Your task to perform on an android device: Open the Khan academy app and check for help and support
Image 0: 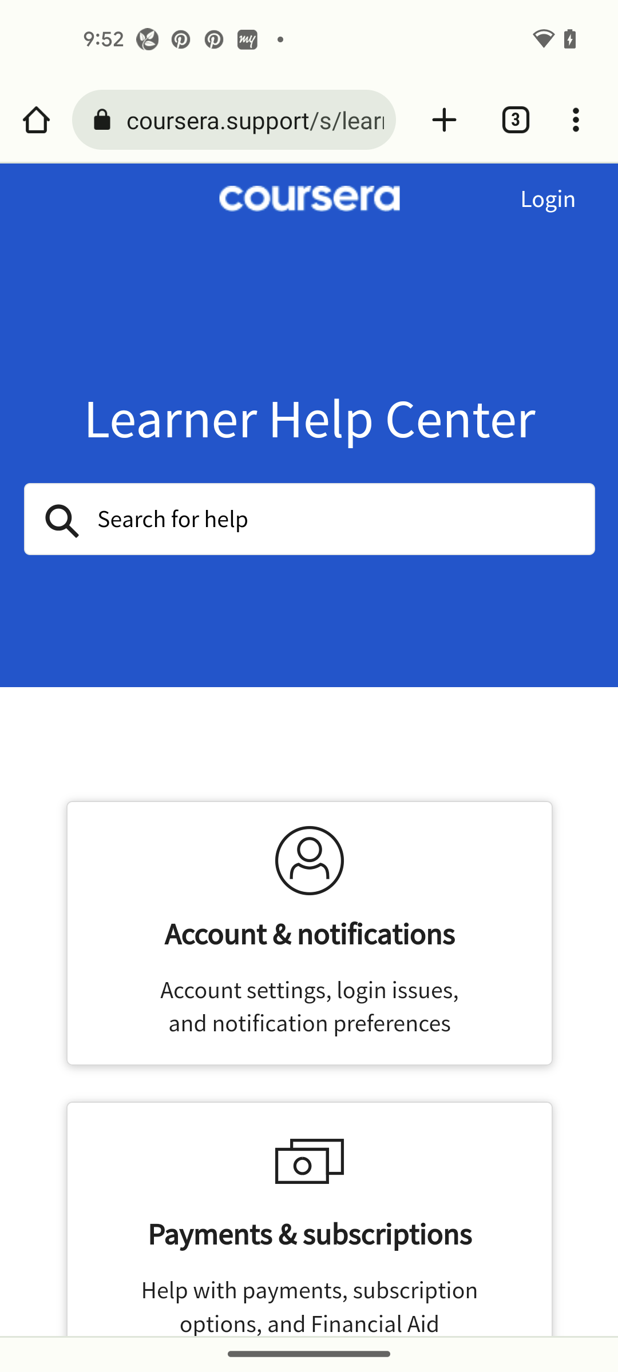
Open khan academy app
Step 0: open app "Khan Academy"
Image 1: 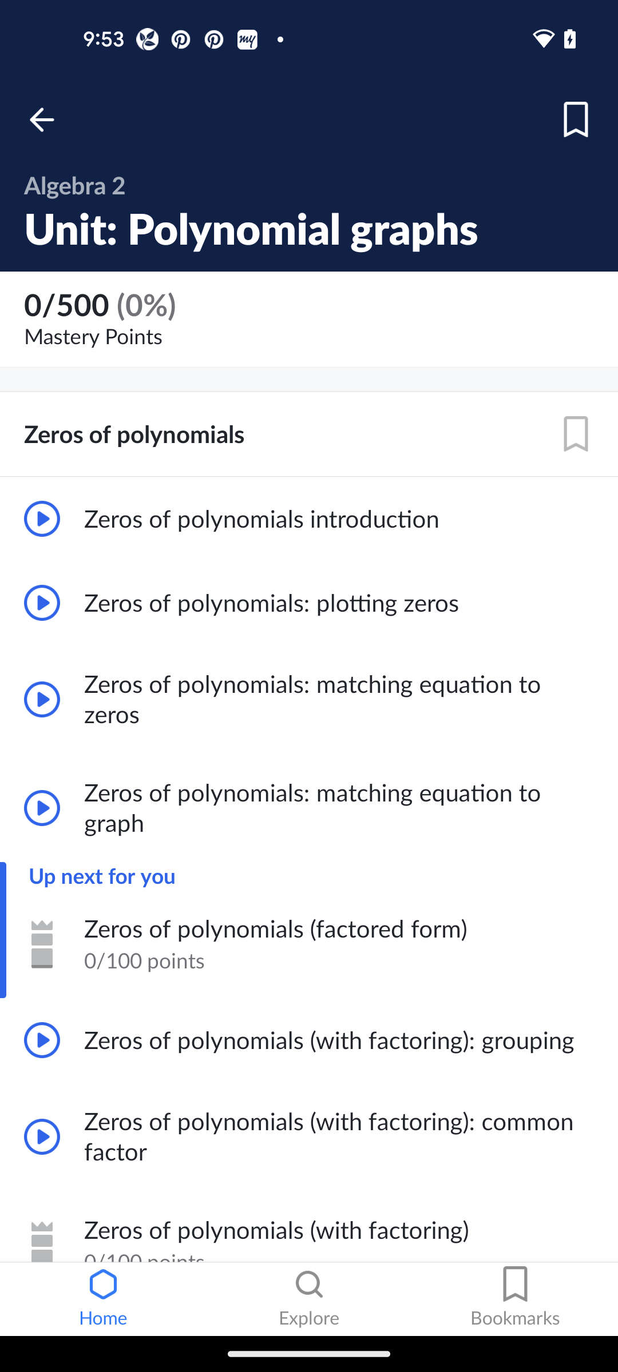
go back to home page
Step 1: press back button
Image 2: 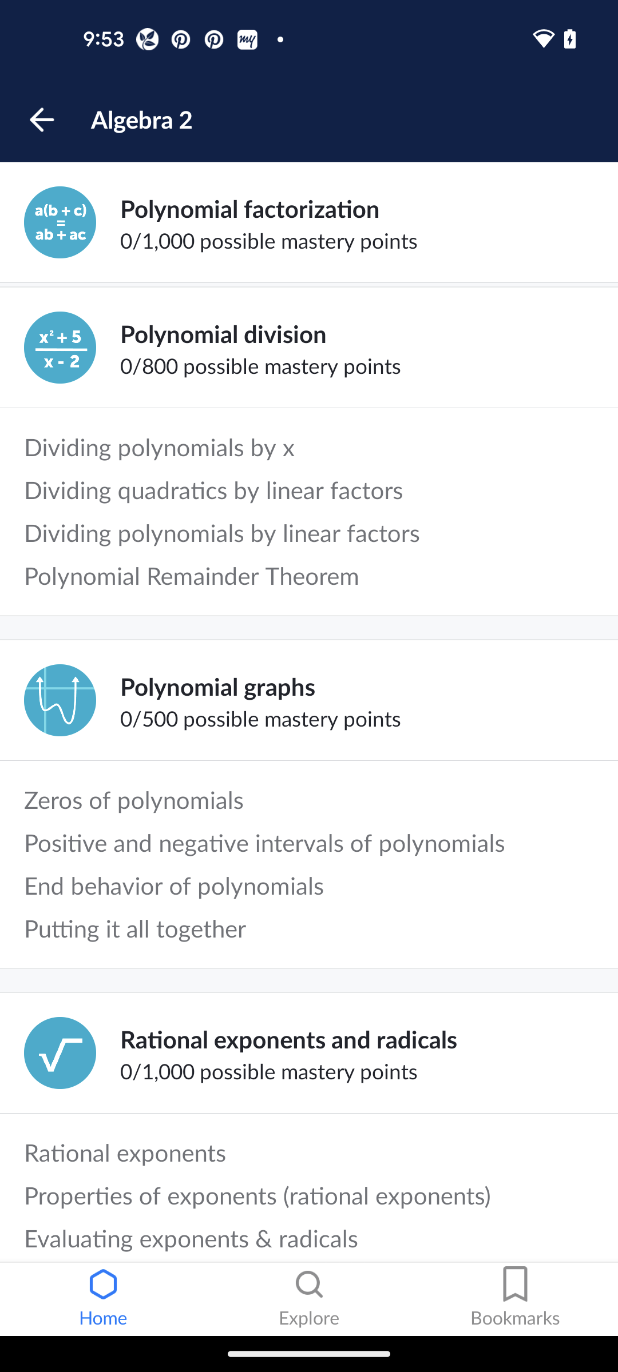
go back to home page
Step 2: press back button
Image 3: 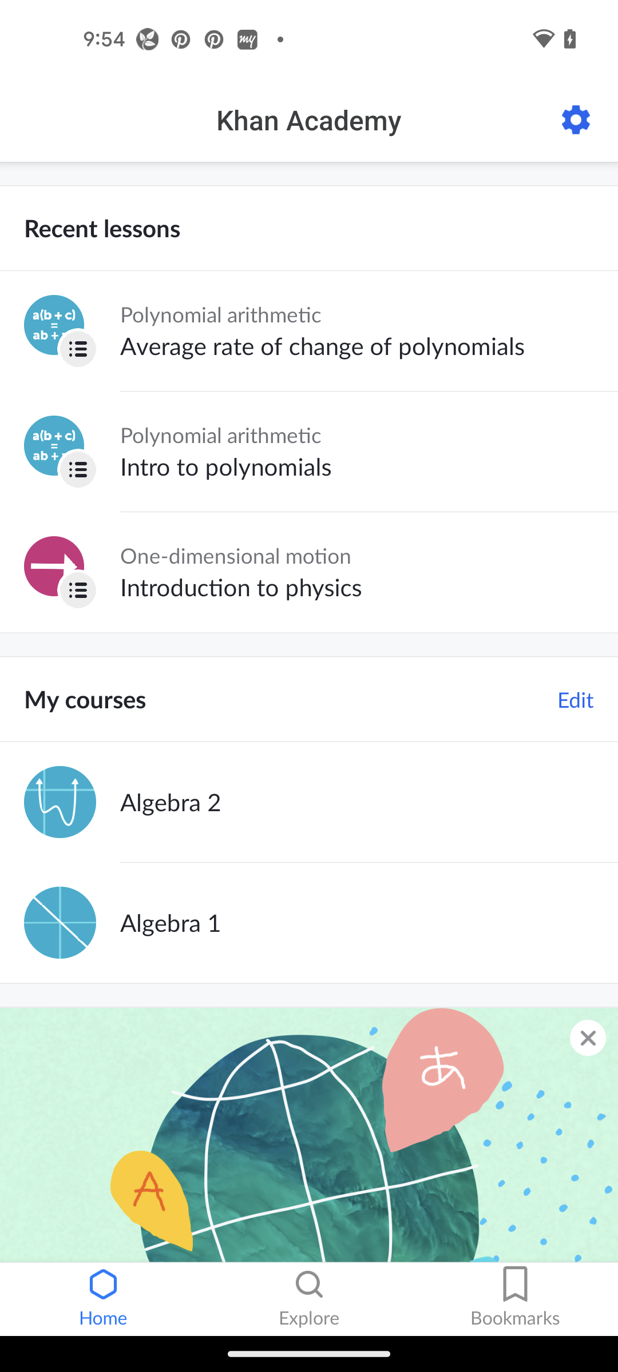
click on setting icon
Step 3: click (576, 119)
Image 4: 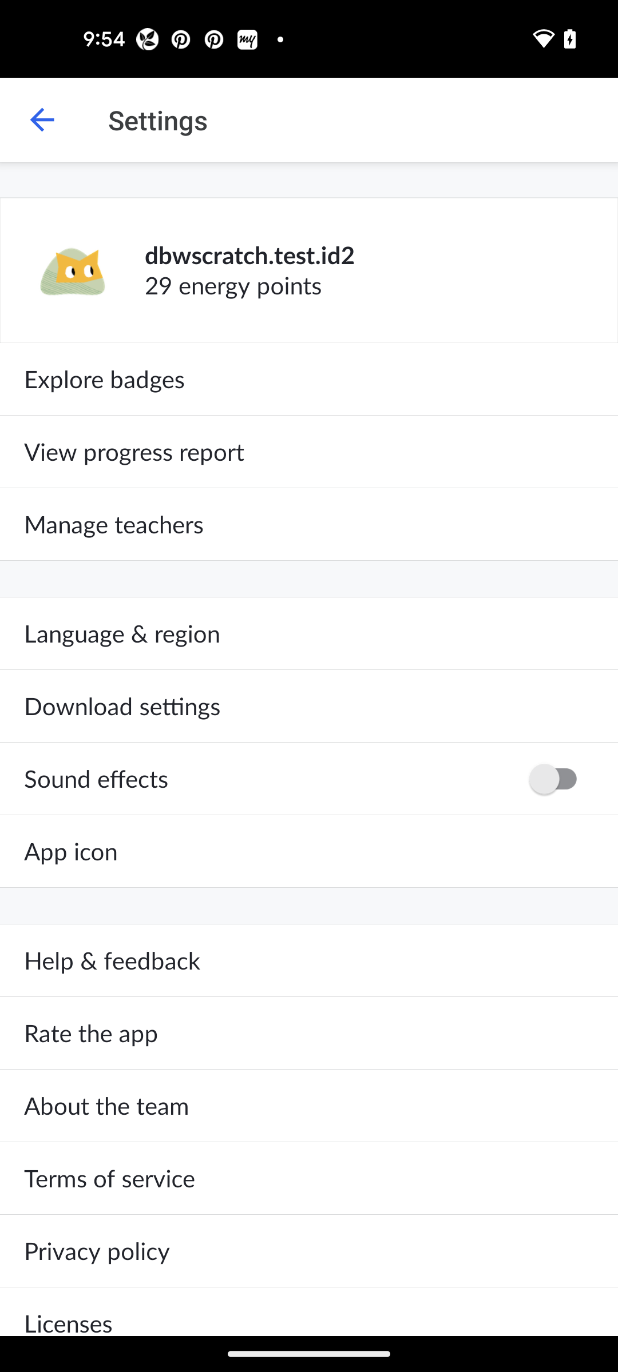
click on help & feedback option
Step 4: click (296, 960)
Image 5: 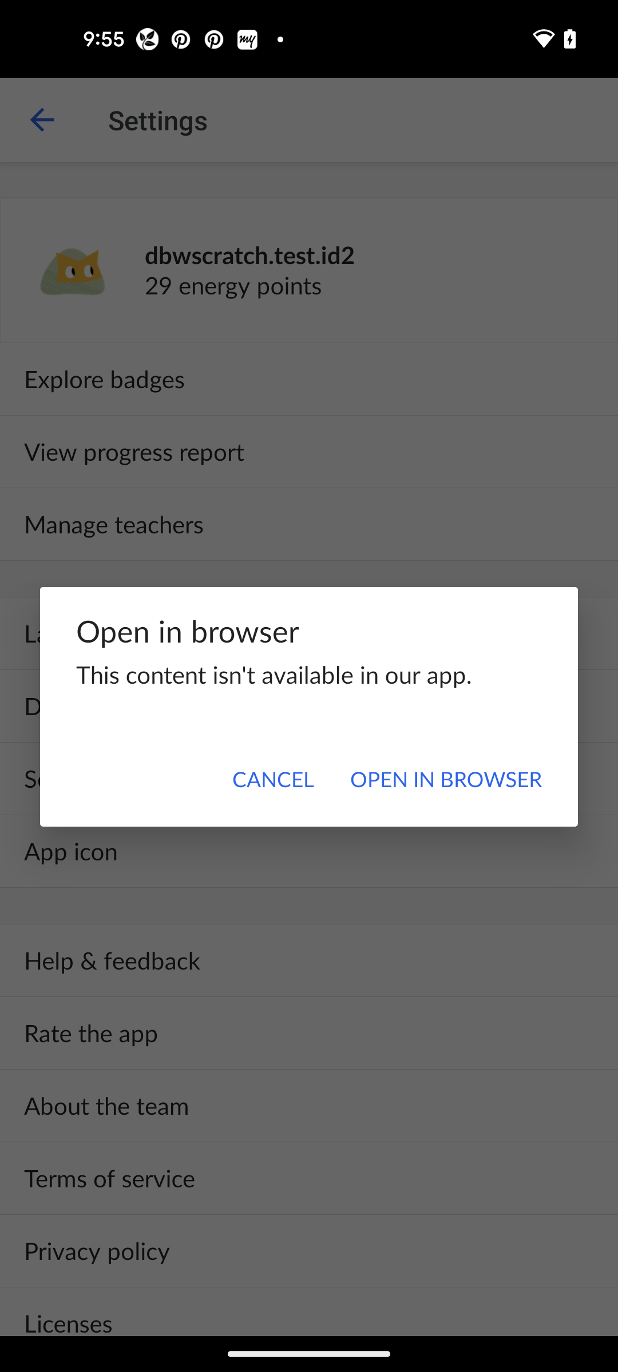
select open in browser
Step 5: click (445, 779)
Image 6: 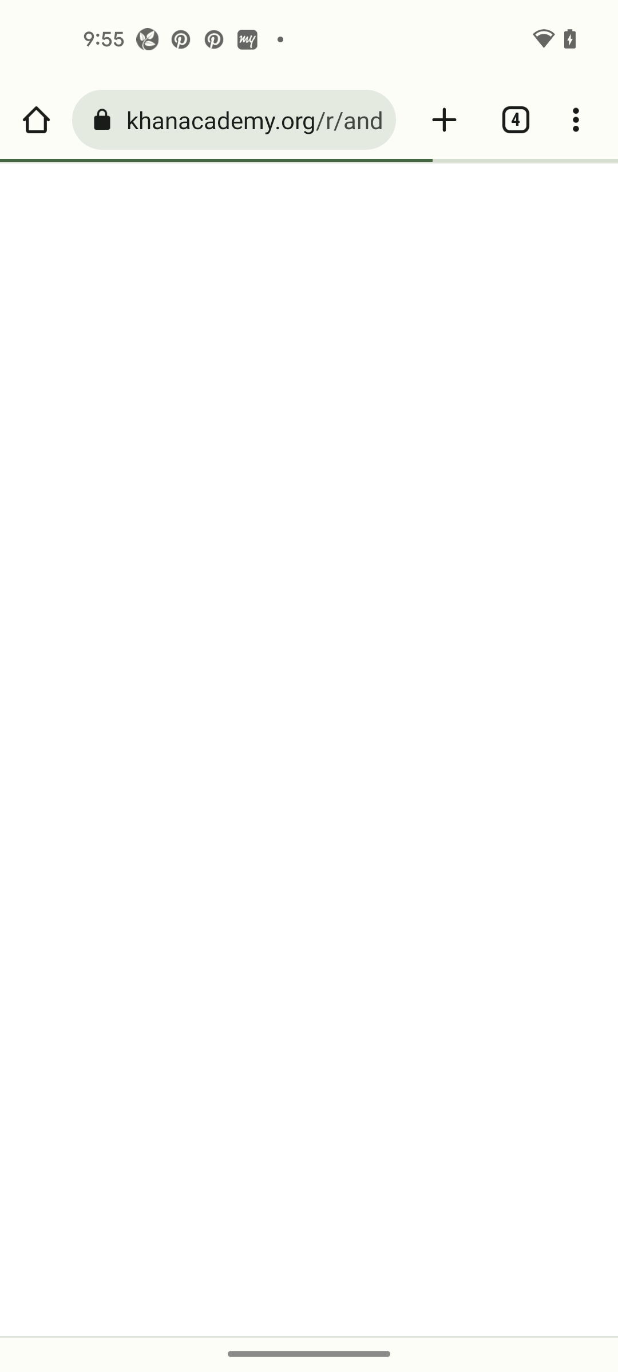
select open in browser
Step 6: wait